Your task to perform on an android device: I want to see the walking directions from residence to Clock Works in the Google Maps app.
Image 0: 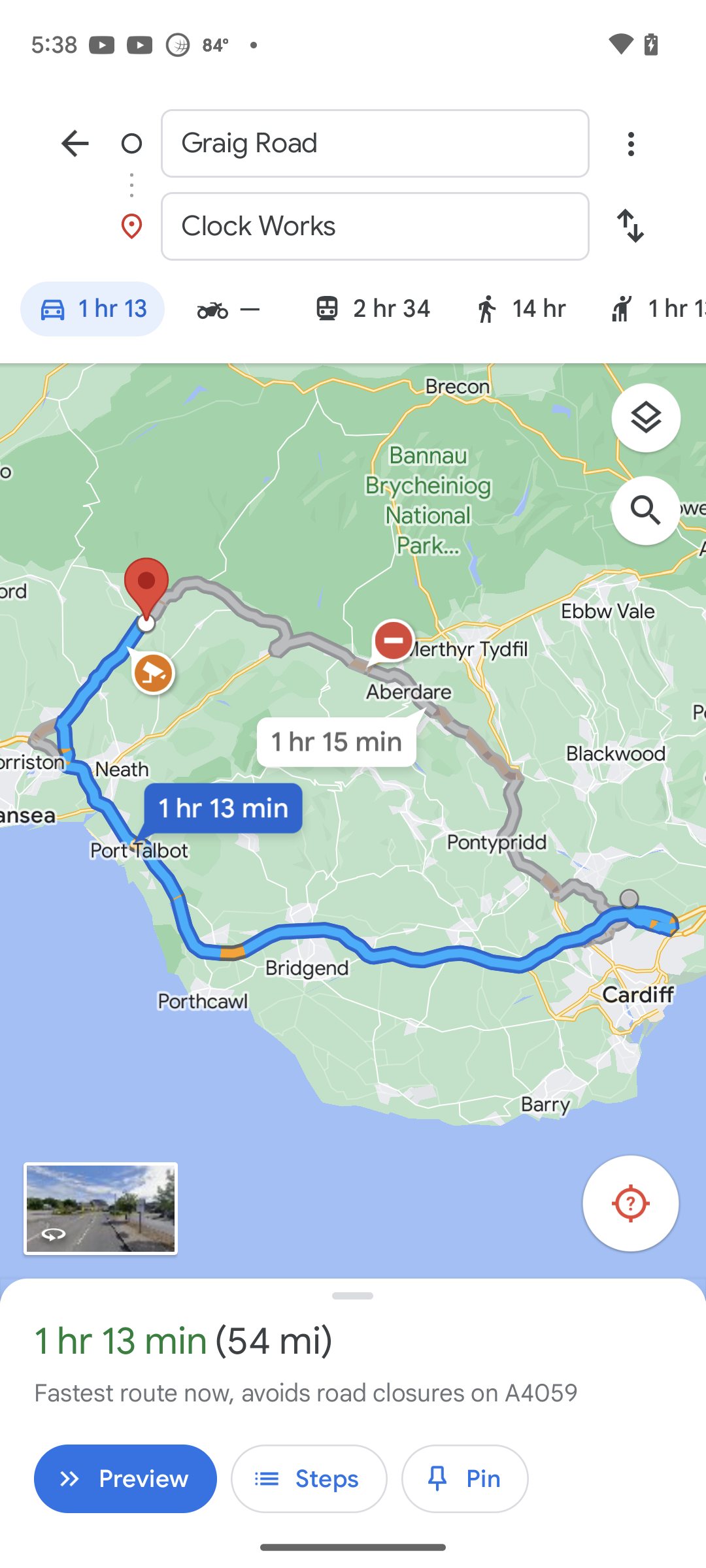
Click on the walking mode
Step 0: click (539, 308)